Your task to perform on an android device: I want to use the Easynotes app to update my grocery list and add broccoli to it.
Image 0: 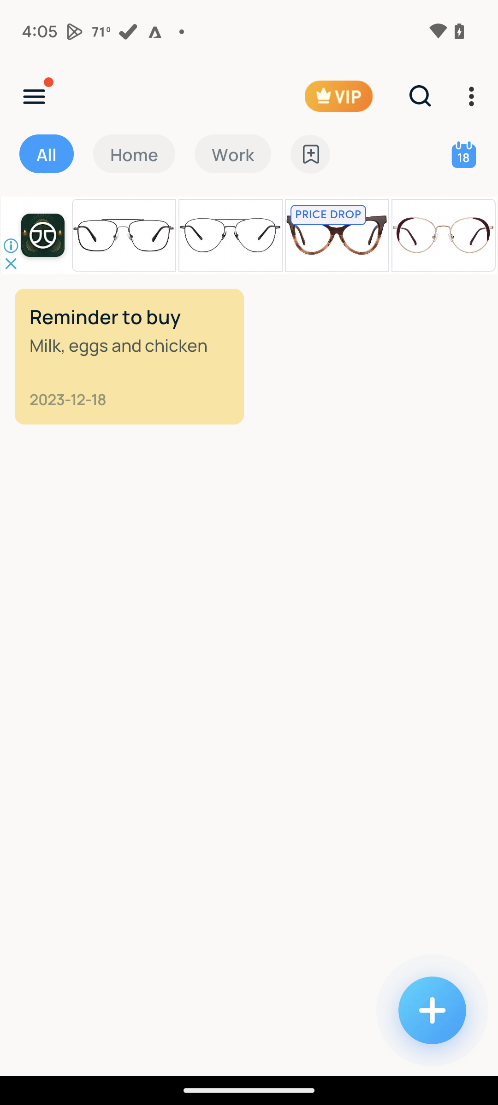
Click on the list to edit it
Step 0: click (129, 357)
Image 1: 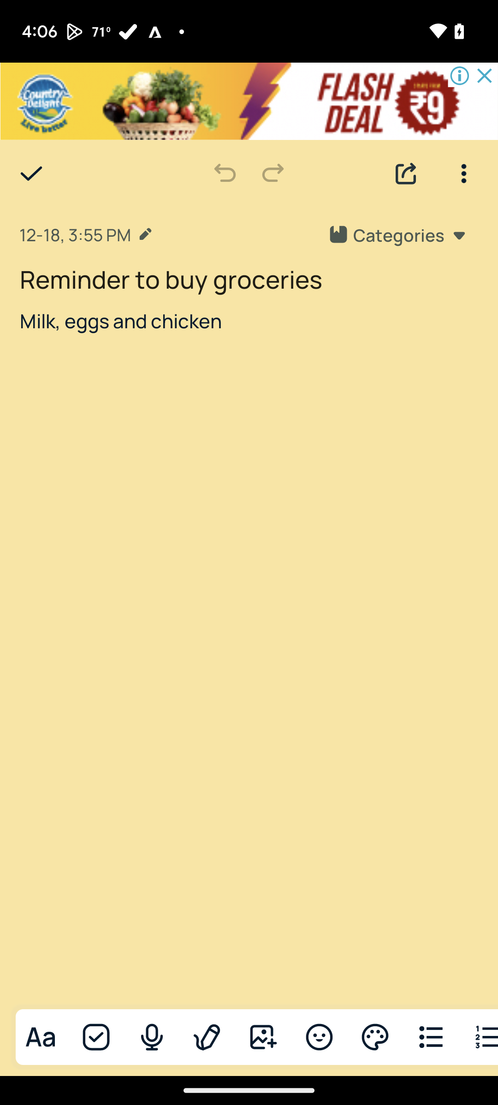
Click on the pencil icon
Step 1: click (139, 231)
Image 3: 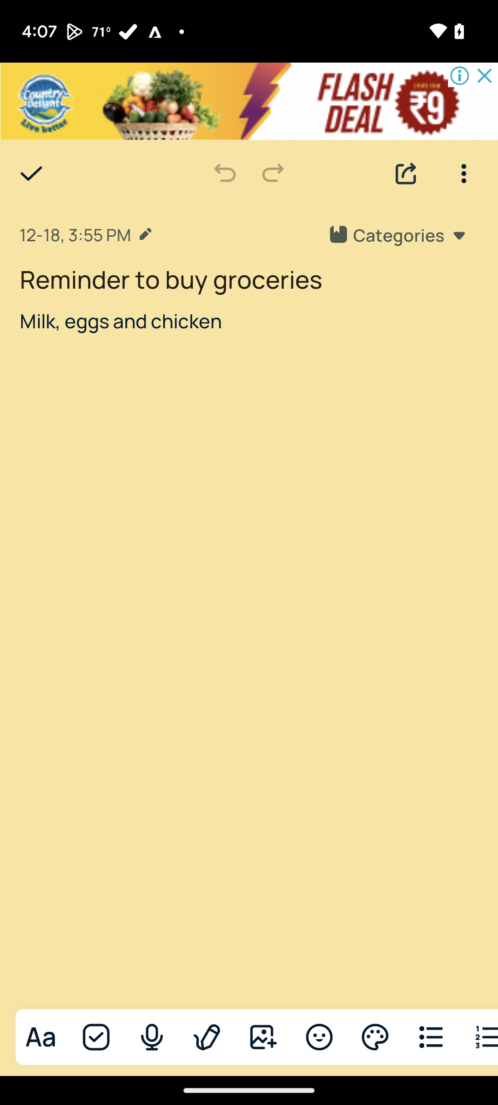
Click on save
Step 3: click (249, 320)
Image 4: 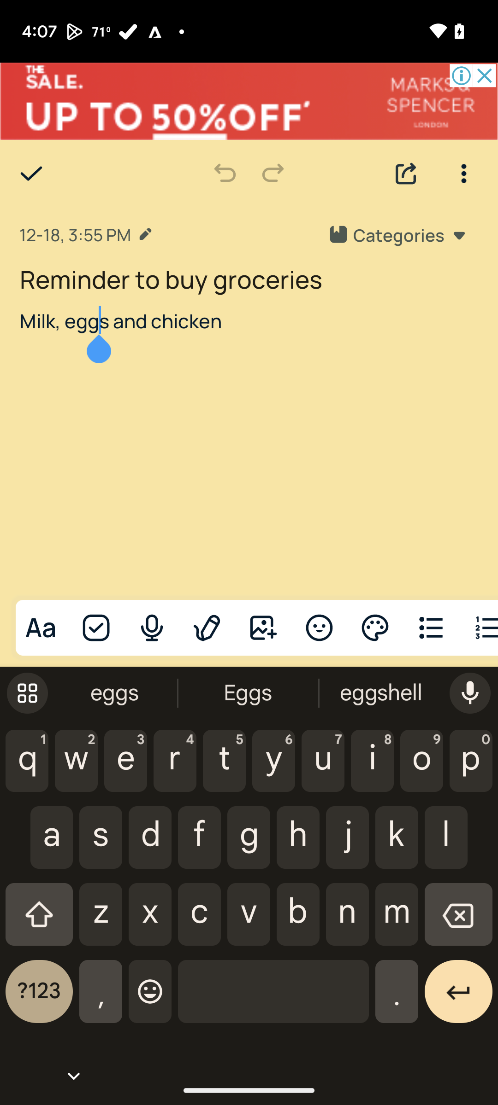
Add broccoli to the list
Step 4: type "Milk, eggs, chicken and broccoli"
Image 5: 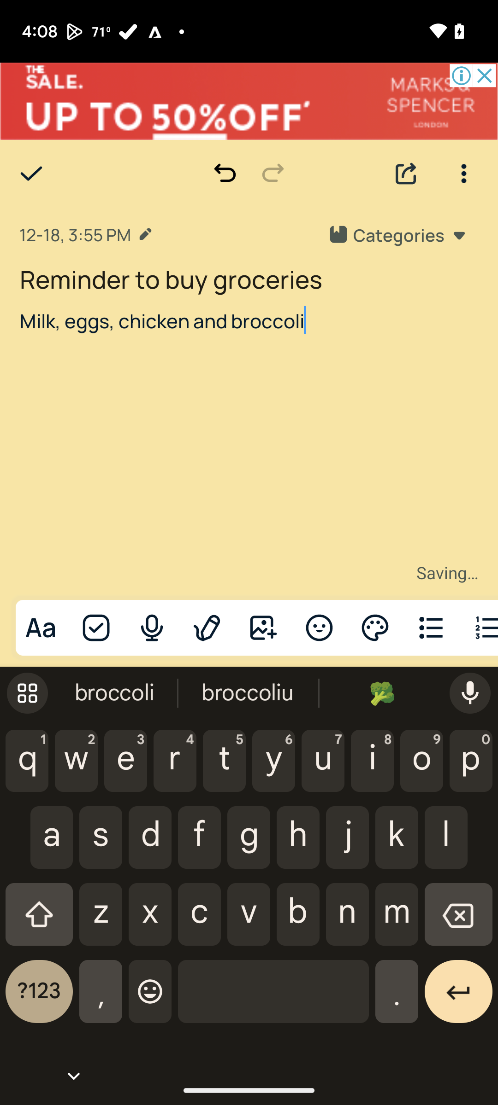
Click on the correct icon
Step 5: click (26, 169)
Image 6: 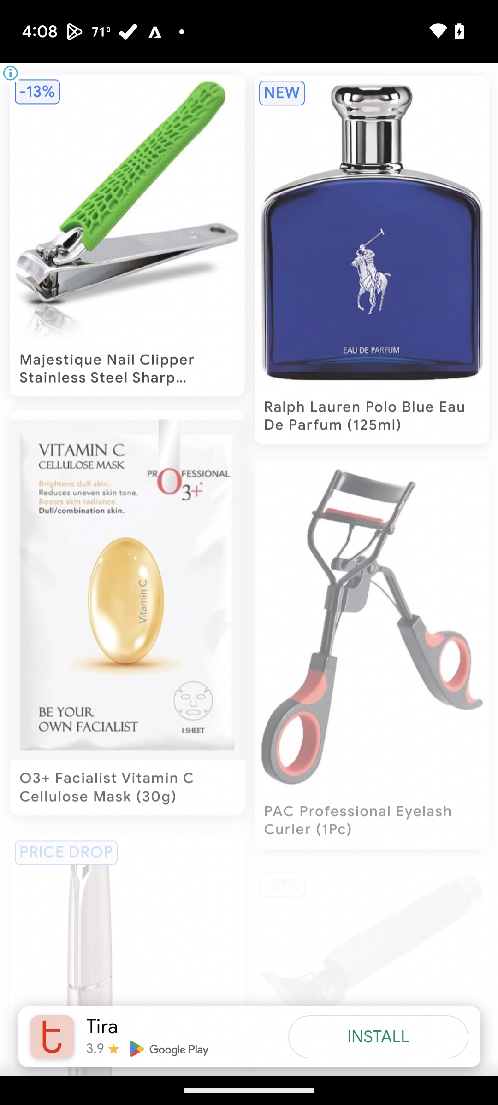
Click on the correct icon
Step 6: wait
Image 7: 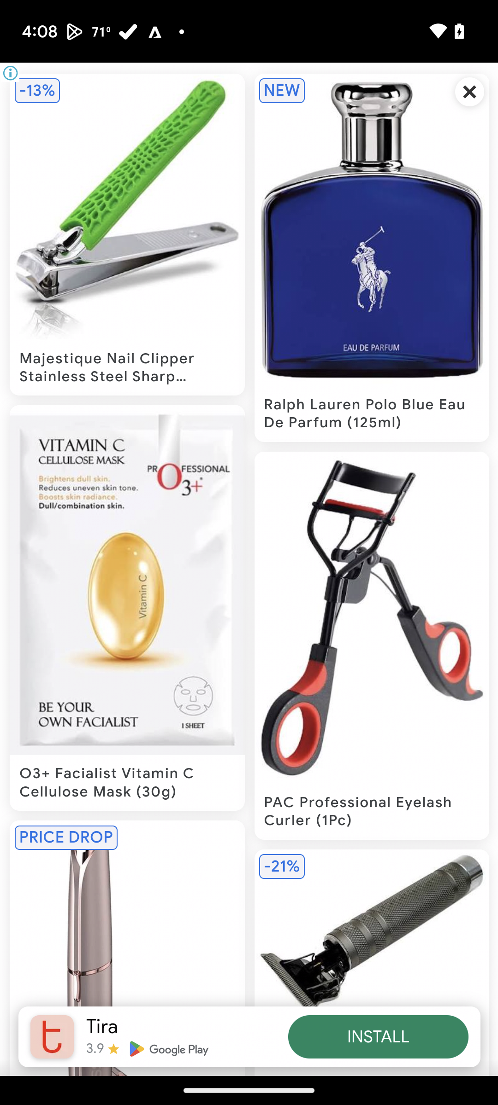
Click on the correct icon
Step 7: click (371, 229)